Your task to perform on an android device: Use the Shopsy app to look for sport shoes because I don't have any more.
Image 0: 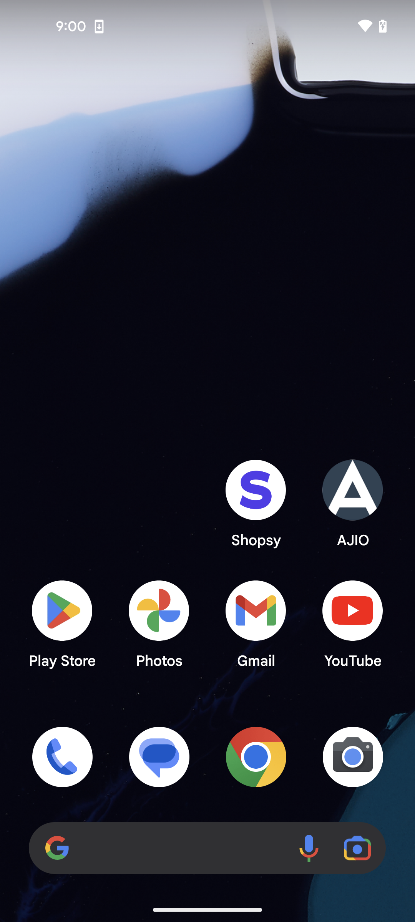
Use the Shopsy app to look for sport shoes because I don't have any more.
Step 0: open app "Shopsy"
Image 1: 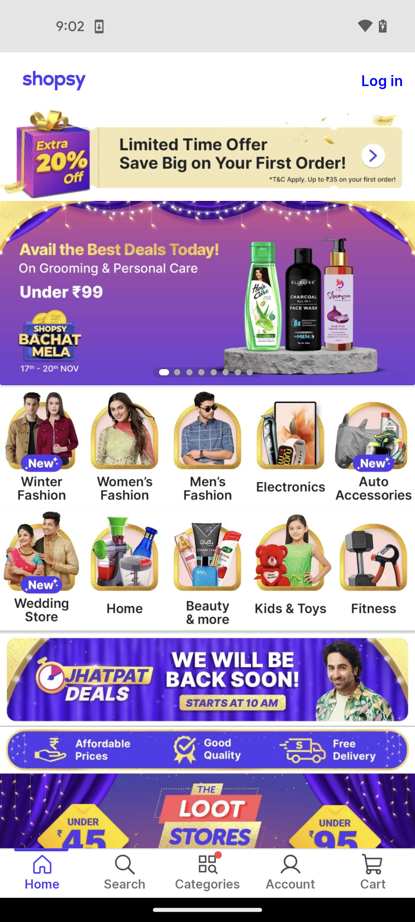
click on the search icon
Step 1: click (126, 868)
Image 2: 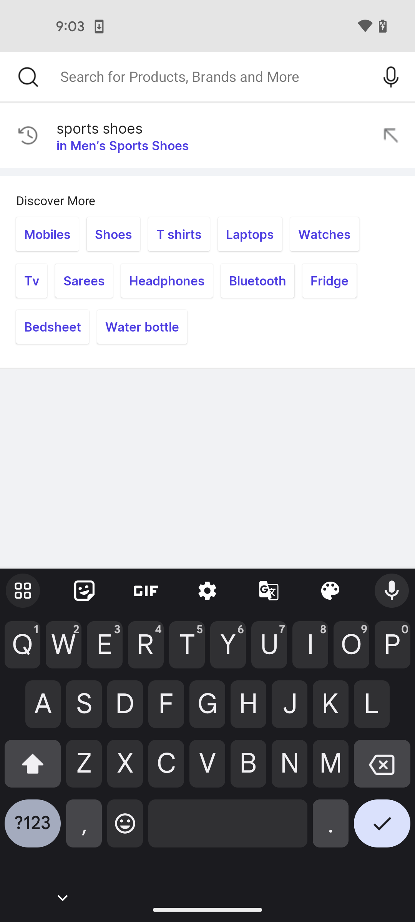
enter the text sports shoes
Step 2: type "Sports shoes"
Image 3: 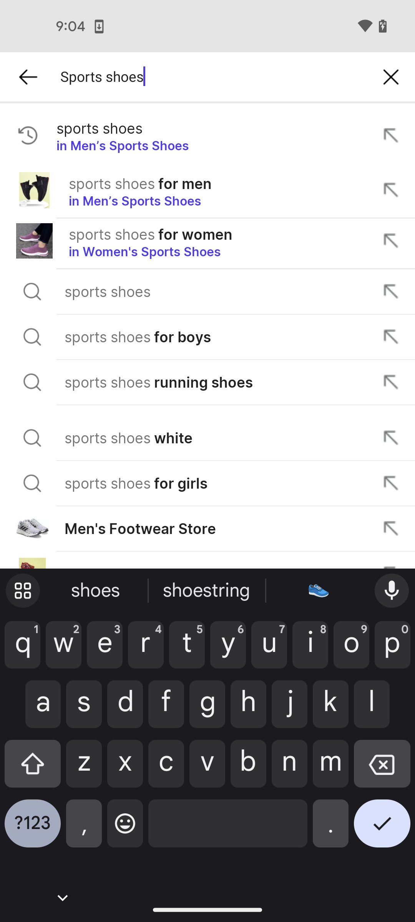
click on the tick icon
Step 3: click (382, 829)
Image 4: 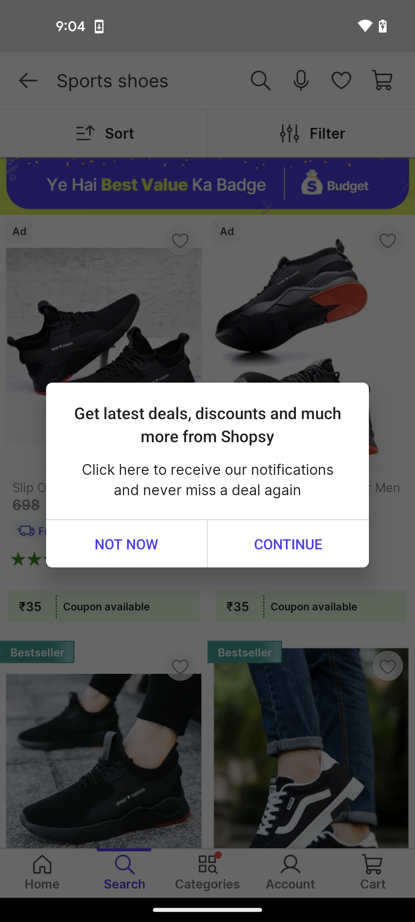
click on the tick icon
Step 4: wait